Your task to perform on an android device: i want to make brushetta today but due to bad timing i have run out of bread stock use Big BFS to find bread
Image 0: 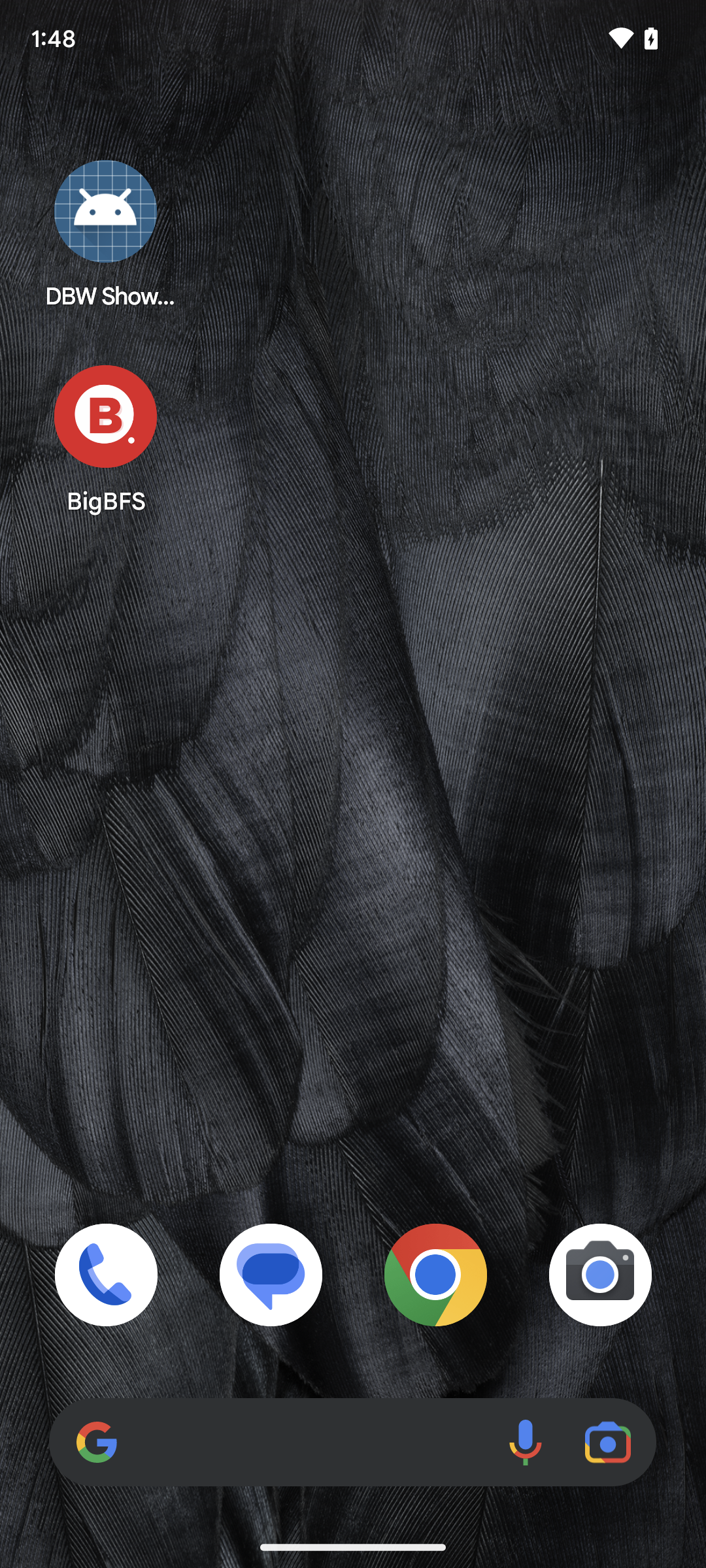
click BigBFS at the screen to open the application
Step 0: open app "BigBFS"
Image 1: 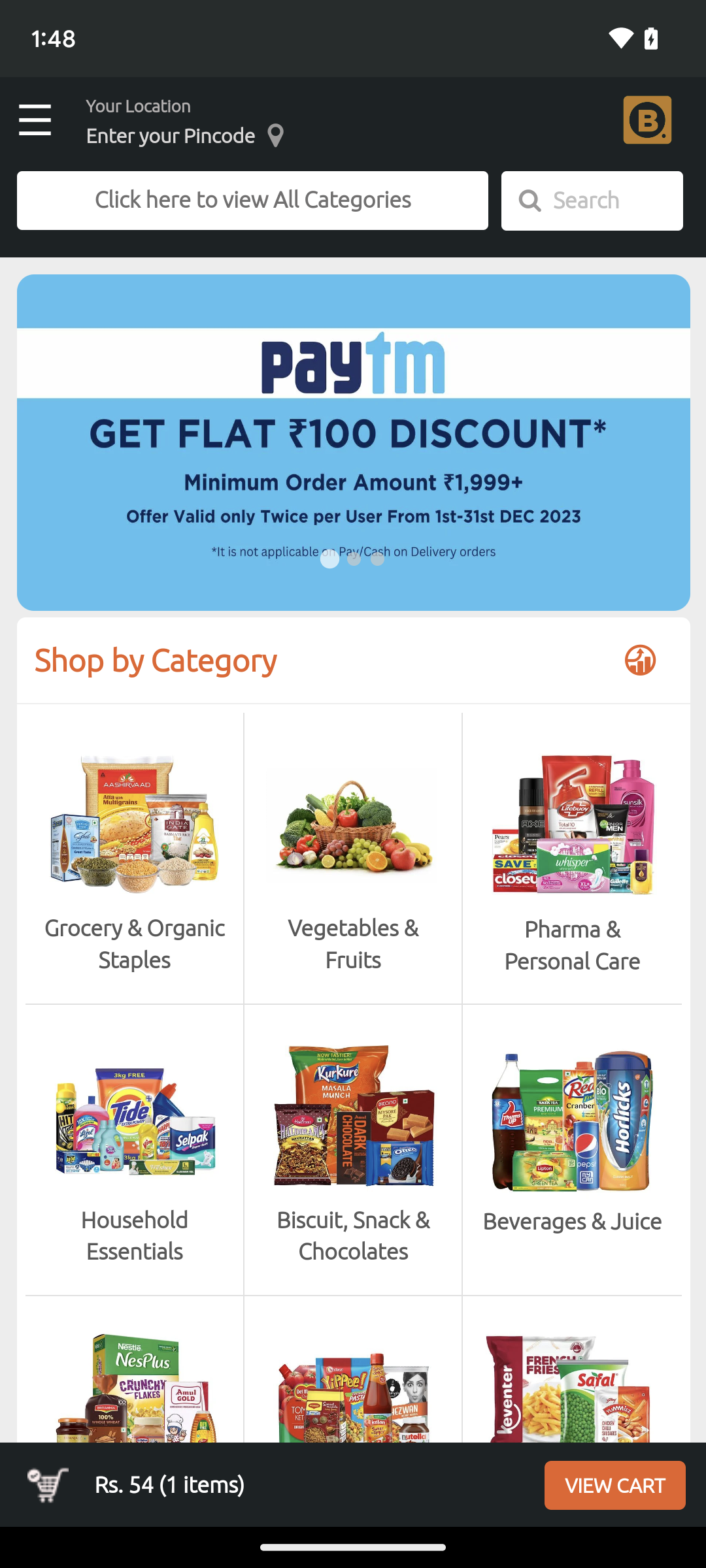
swipe down at the screen to see all the categories of buying options
Step 1: scroll down
Image 2: 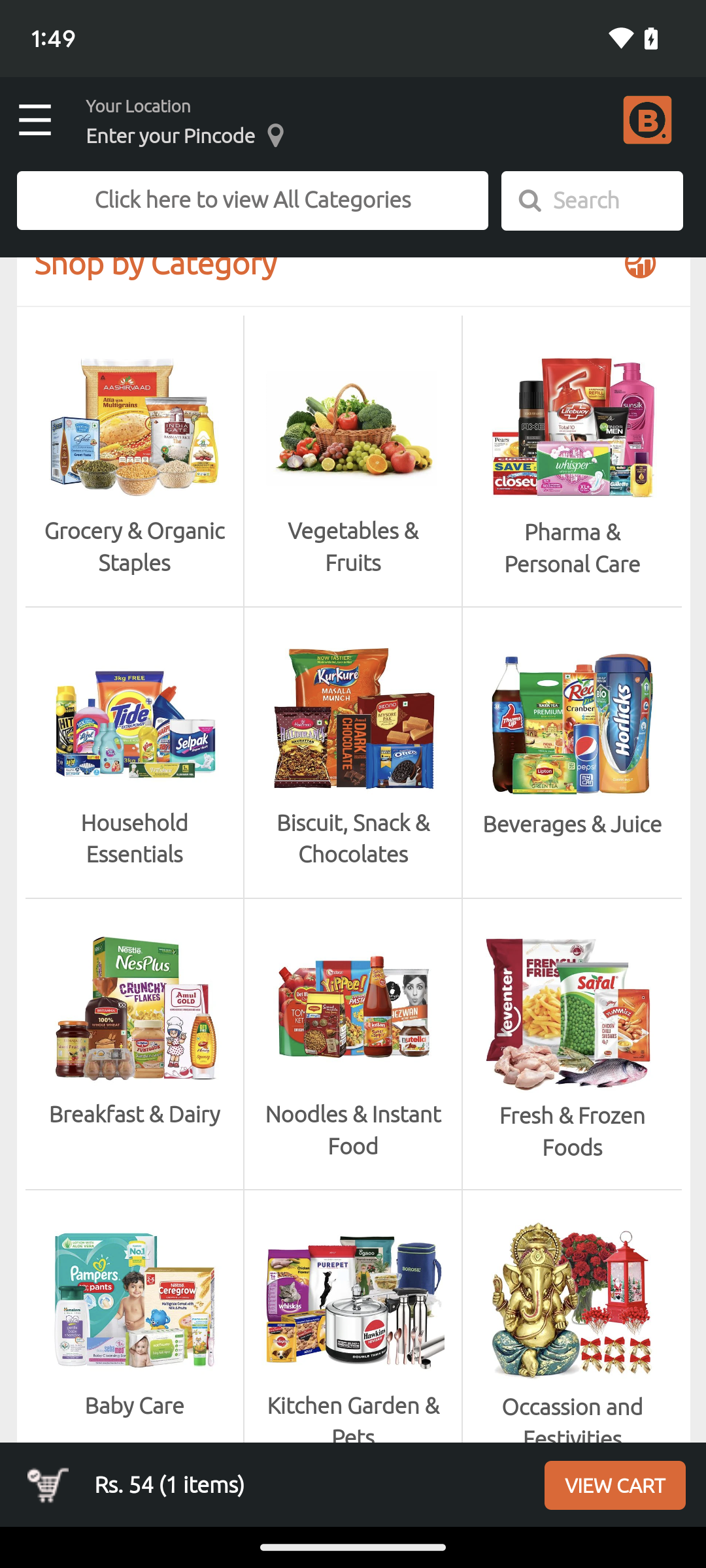
go to the breakfast & diary option at the lower left side of the screen 
Step 2: click (133, 1008)